Your task to perform on an android device: Look for Kwikset brand hardware products in door hardware and locks on the Ubuy app.
Image 0: 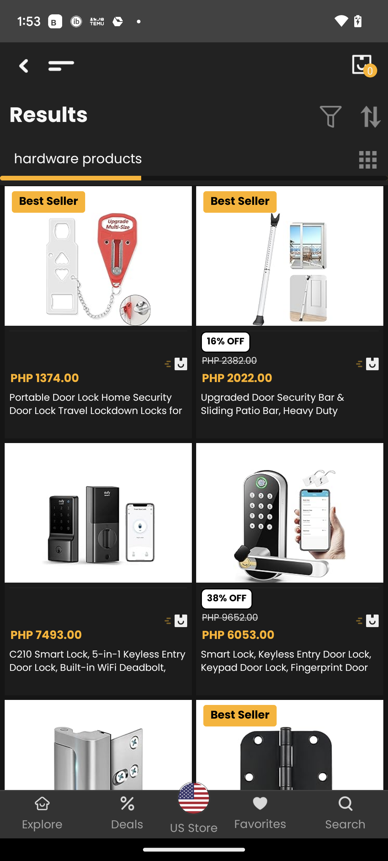
Click on the first icon in the front of Results at the top of the screen.
Step 0: click (333, 117)
Image 1: 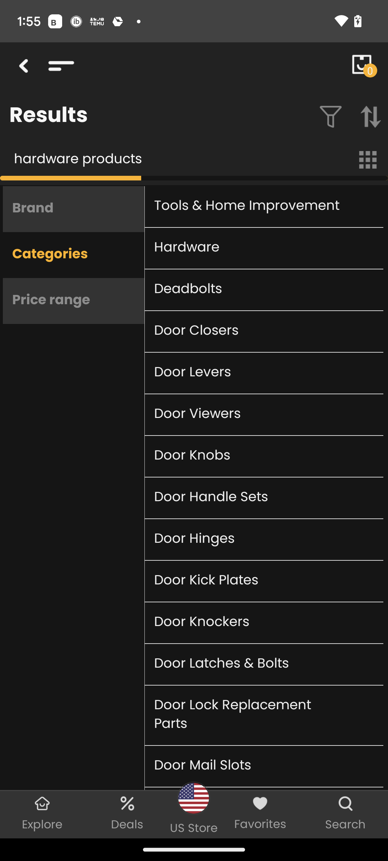
Click on brand on the left side of the screen.
Step 1: click (73, 209)
Image 2: 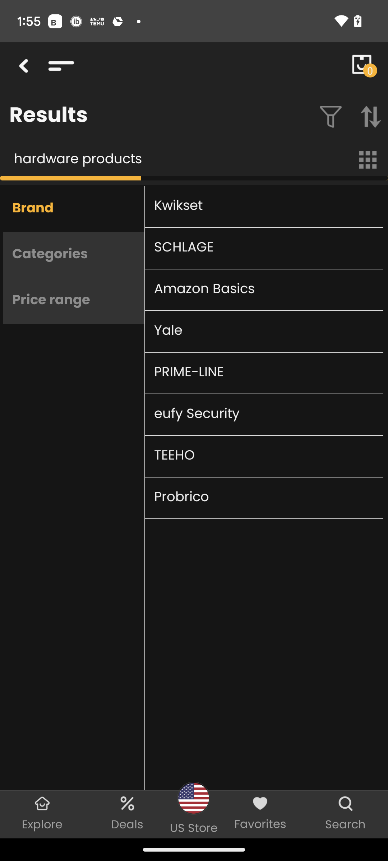
Click on first option in the brand section.
Step 2: click (250, 207)
Image 3: 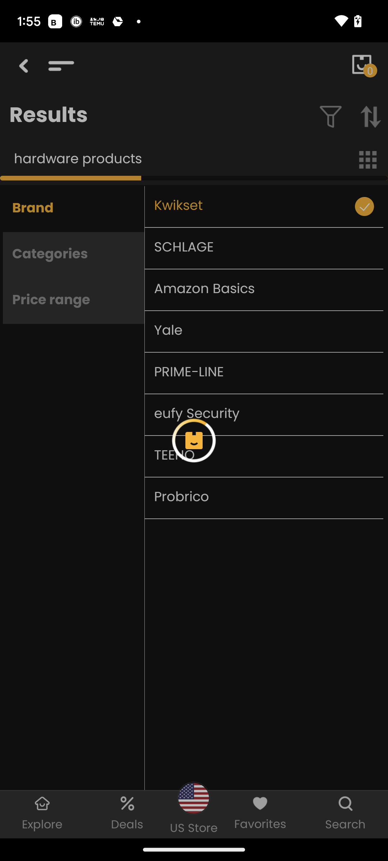
Click on first option in the brand section.
Step 3: wait